Your task to perform on an android device: Often, I am late for work. Set an alarm with title "Go to work" at 8 am for weekdays in the clock app.
Image 0: 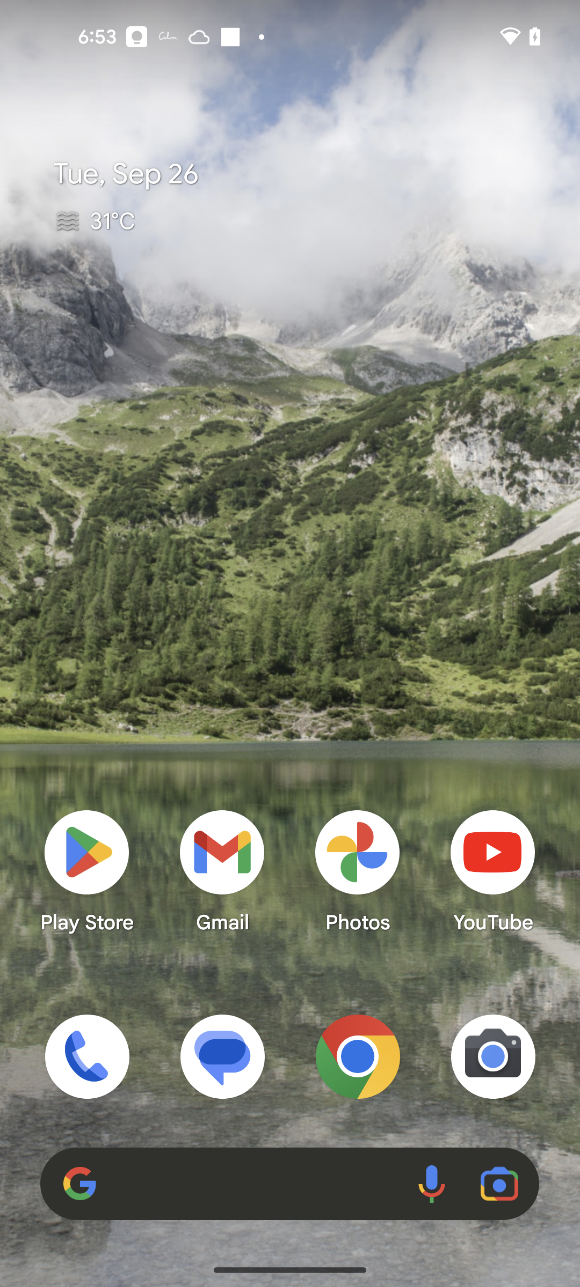
Open the Clock app
Step 0: open app "Clock"
Image 1: 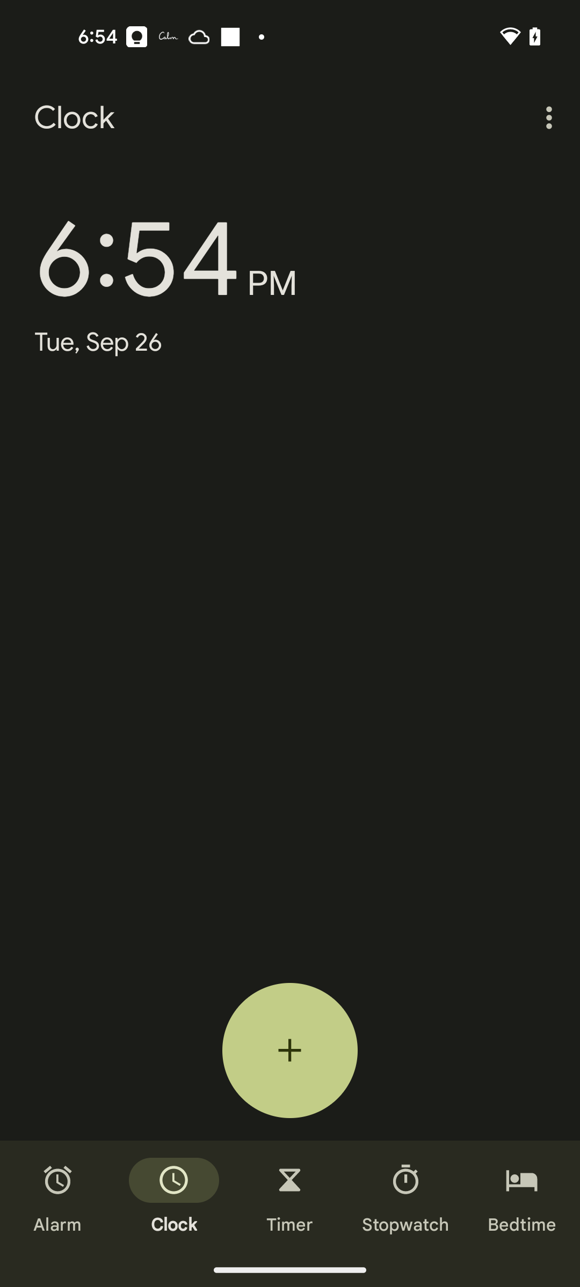
Click on the Alarm at the bottom left of the screen
Step 1: click (57, 1225)
Image 2: 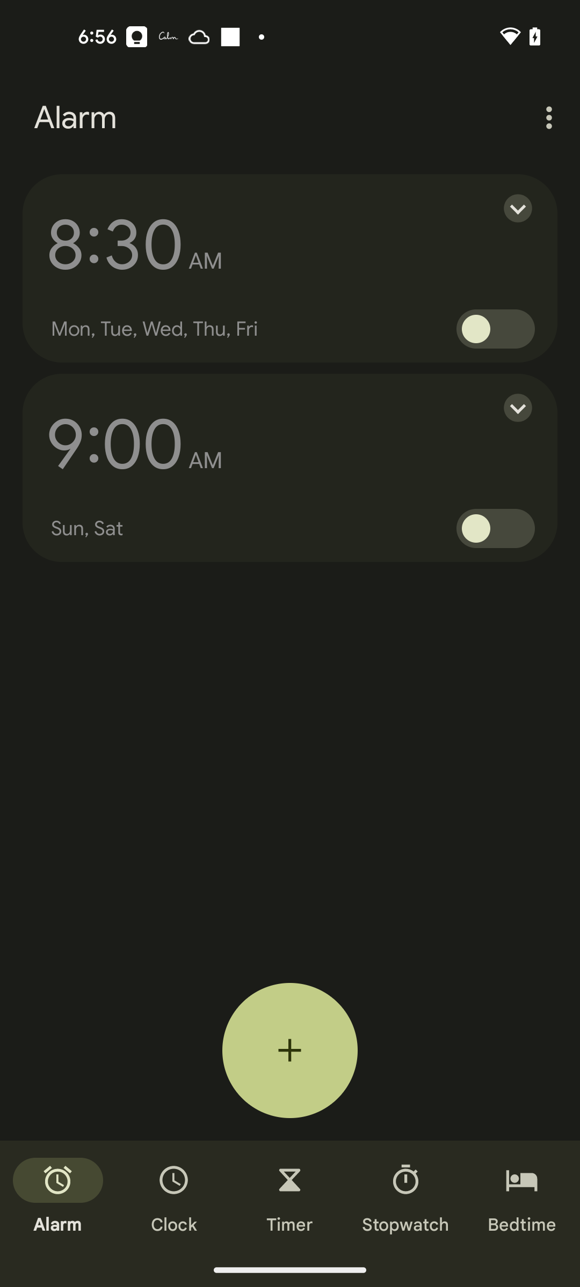
Click on the plus icon
Step 2: click (290, 1050)
Image 3: 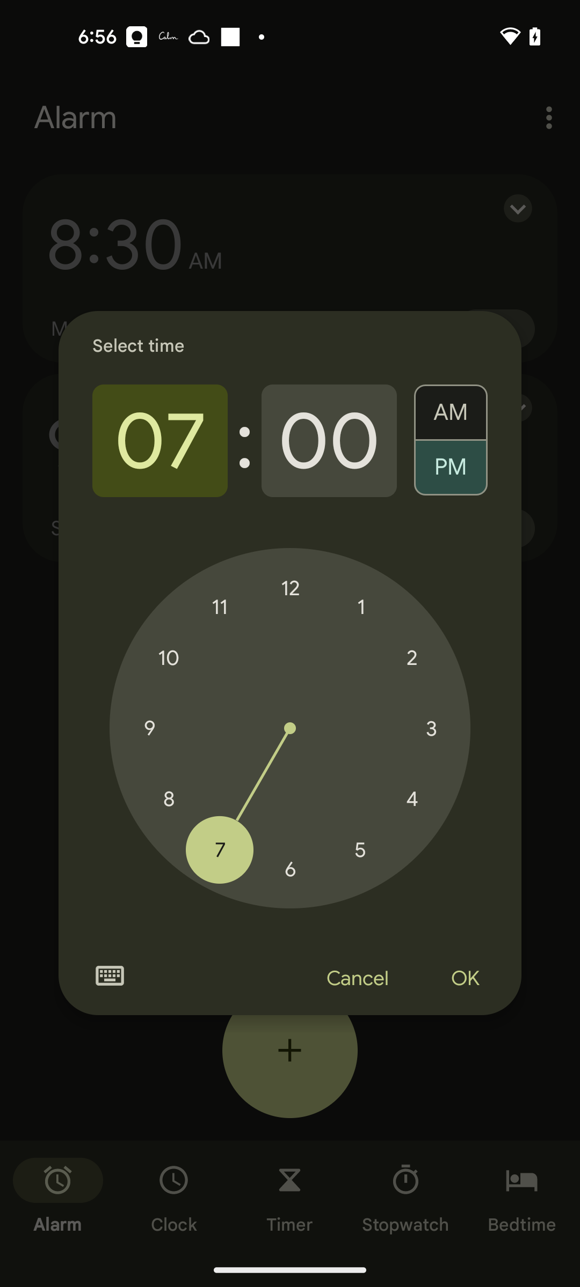
Set the hours to eight
Step 3: click (168, 799)
Image 4: 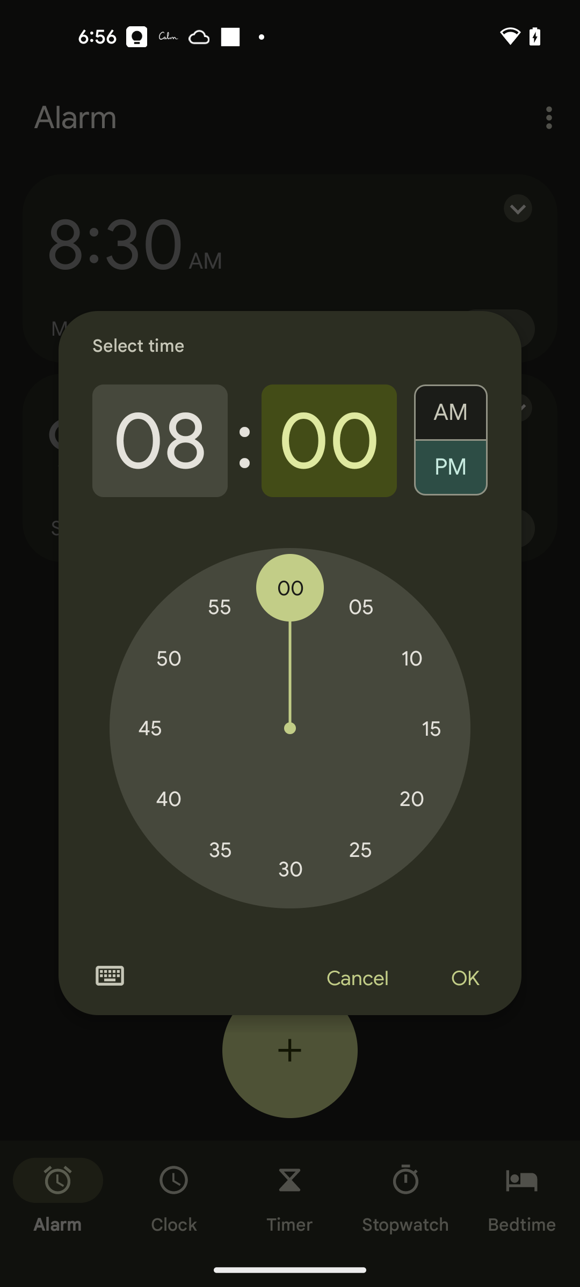
Click on the AM
Step 4: click (451, 406)
Image 5: 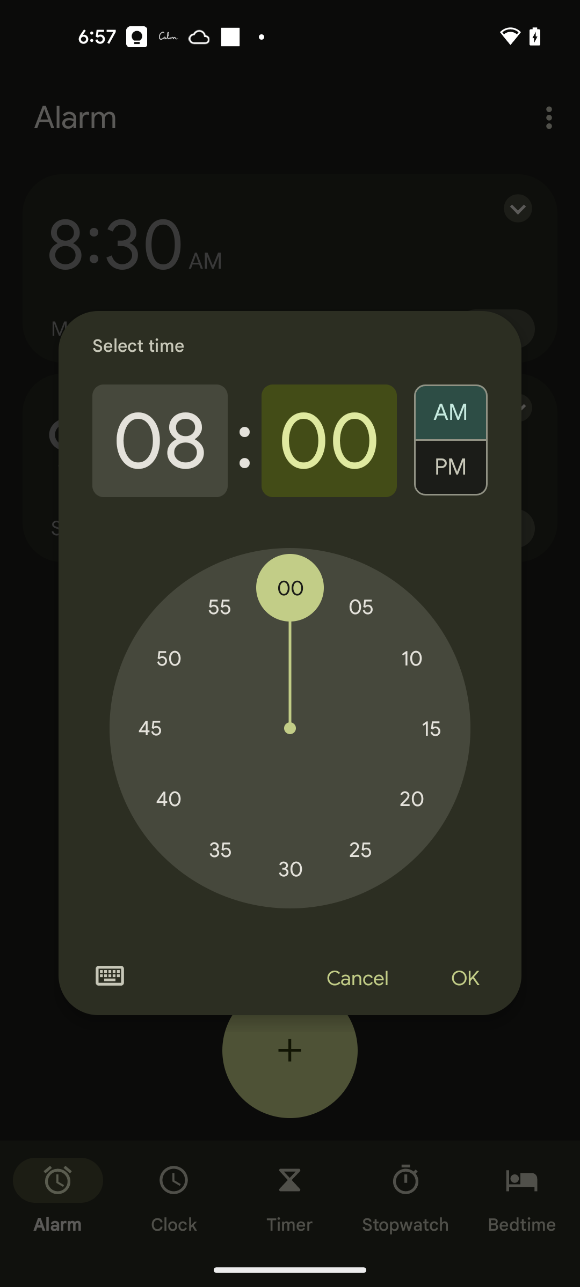
Click on the OK
Step 5: click (465, 979)
Image 6: 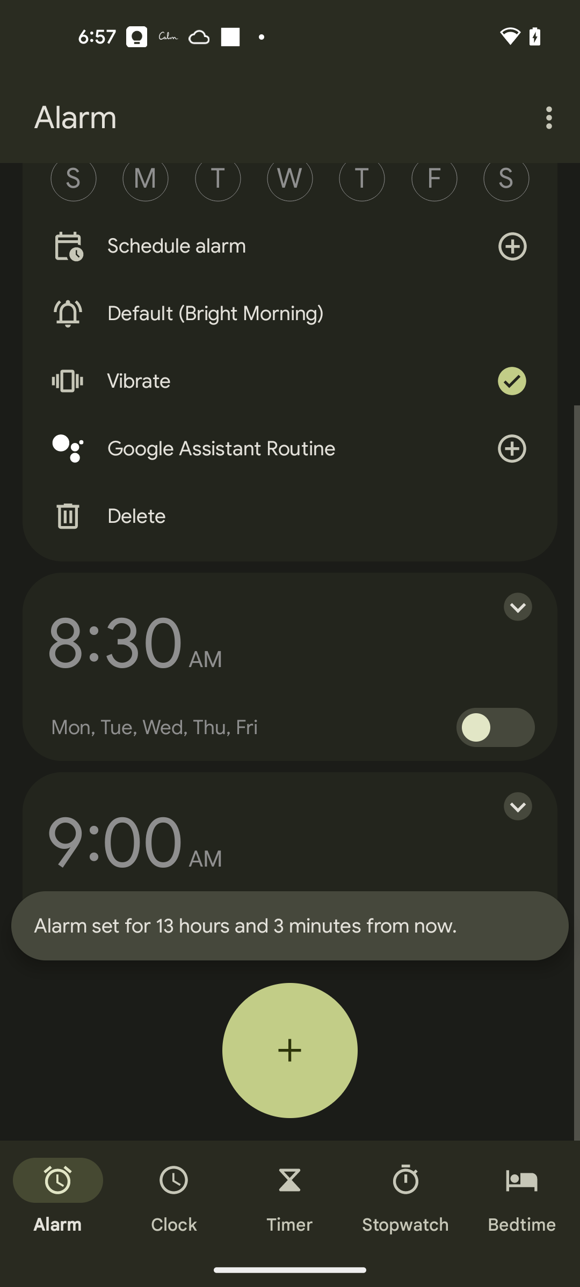
Scroll up to view more
Step 6: scroll up
Image 7: 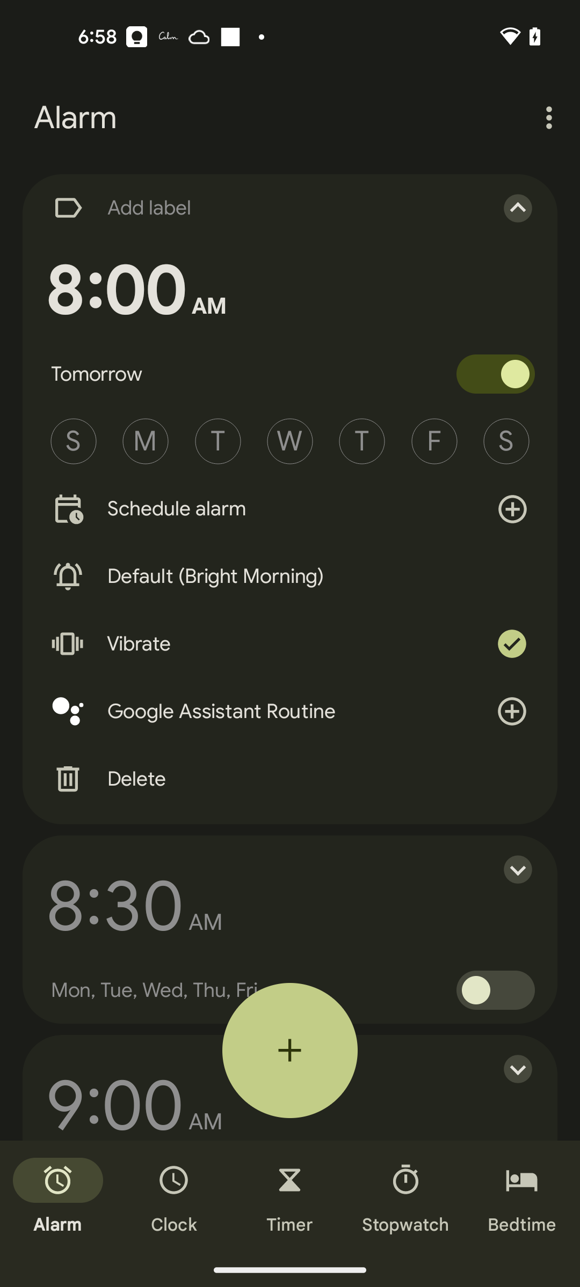
Select circled M for Monday
Step 7: click (146, 441)
Image 8: 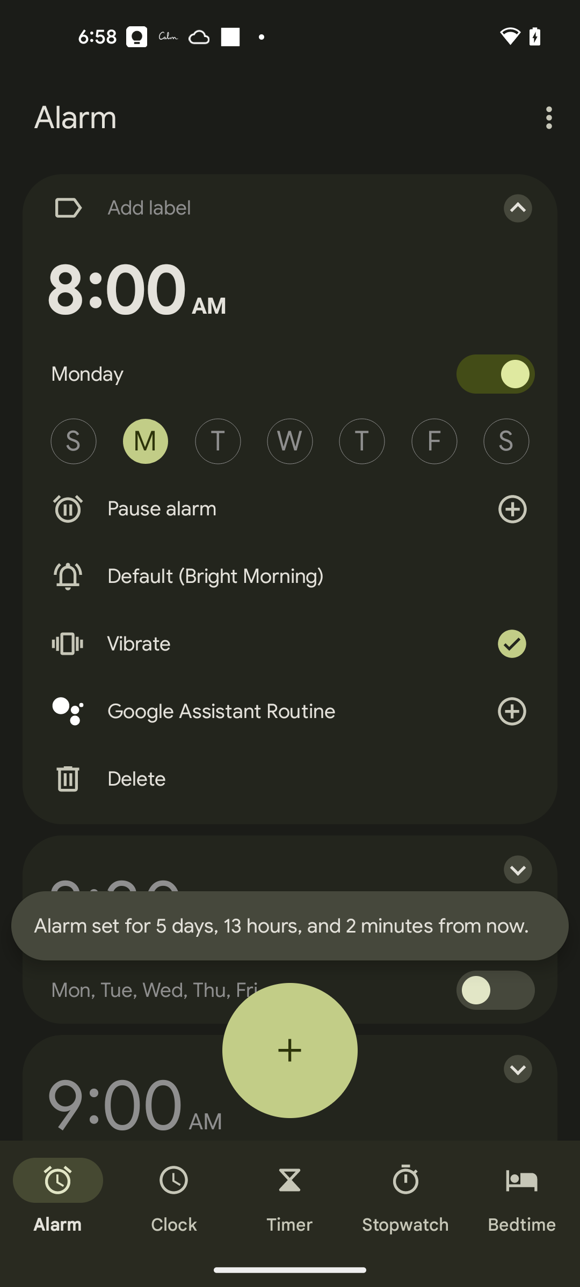
Select circled T next to M for tuesday
Step 8: click (218, 441)
Image 9: 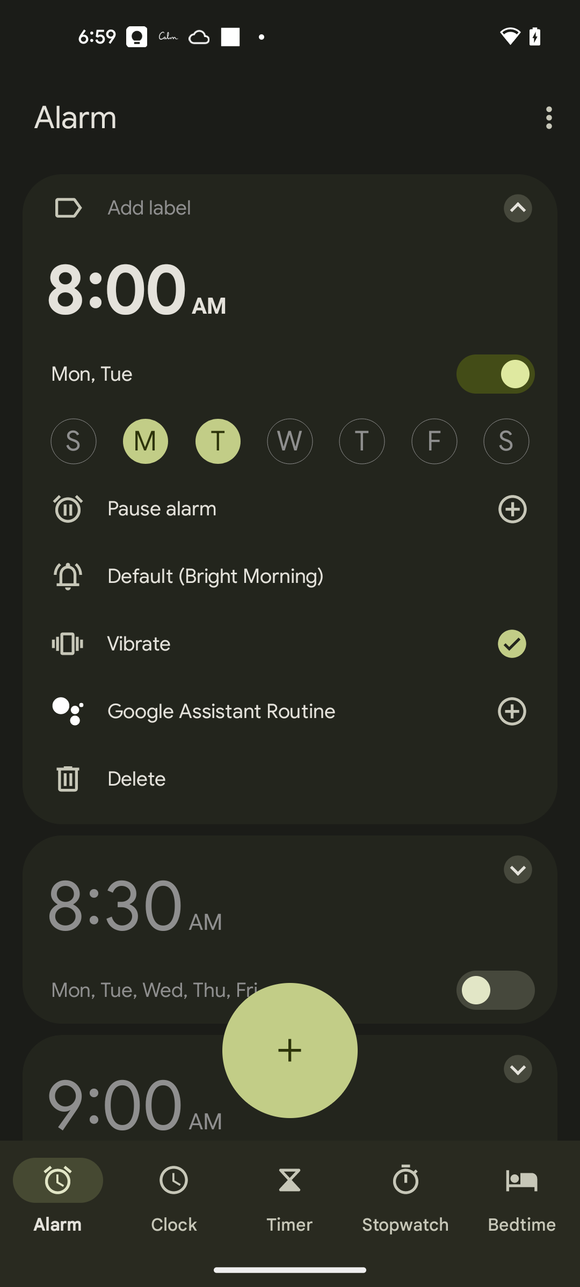
Select circled W for Wednesday
Step 9: click (290, 441)
Image 10: 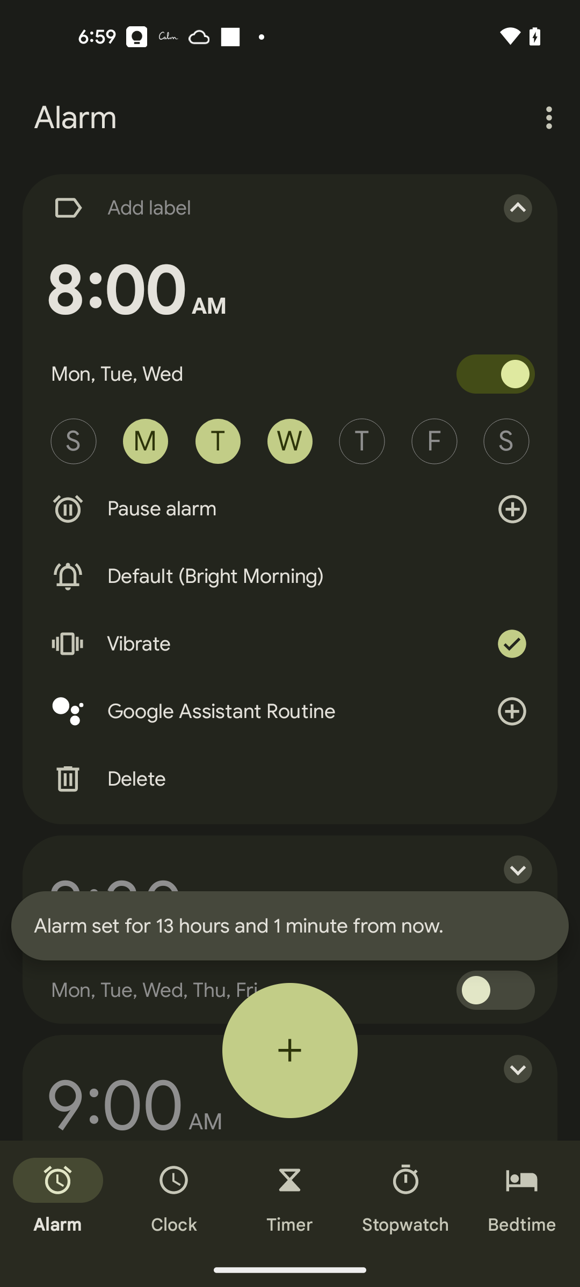
Click on circled T next to W for Thursday
Step 10: click (361, 441)
Image 11: 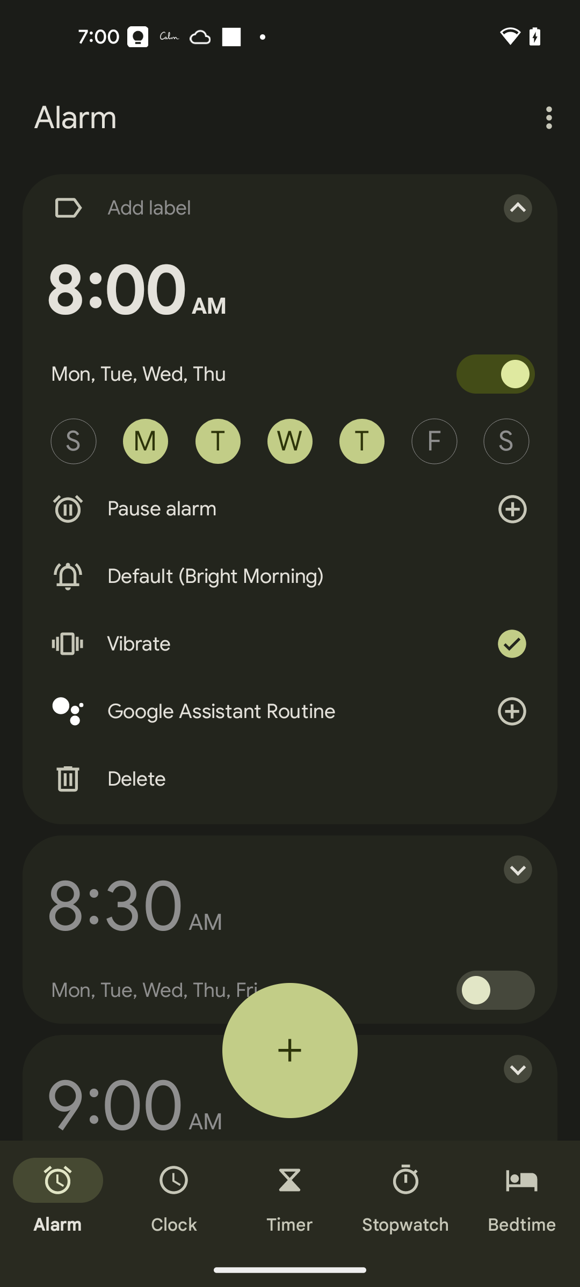
Click on circled F for Friday
Step 11: click (434, 441)
Image 12: 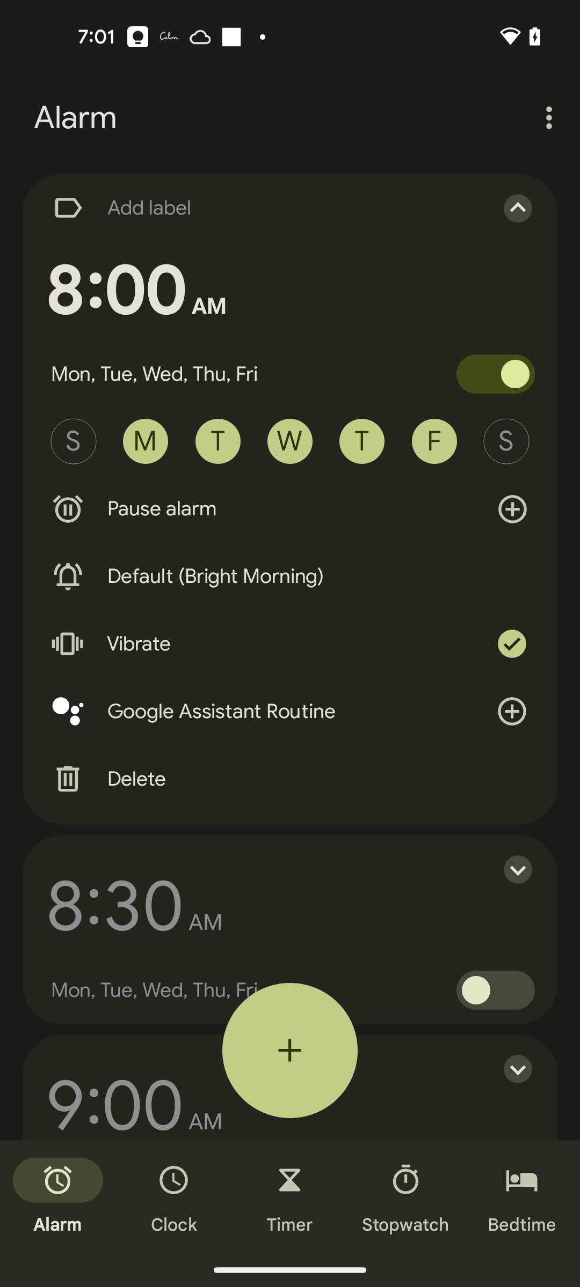
Click on the Add label
Step 12: click (262, 208)
Image 13: 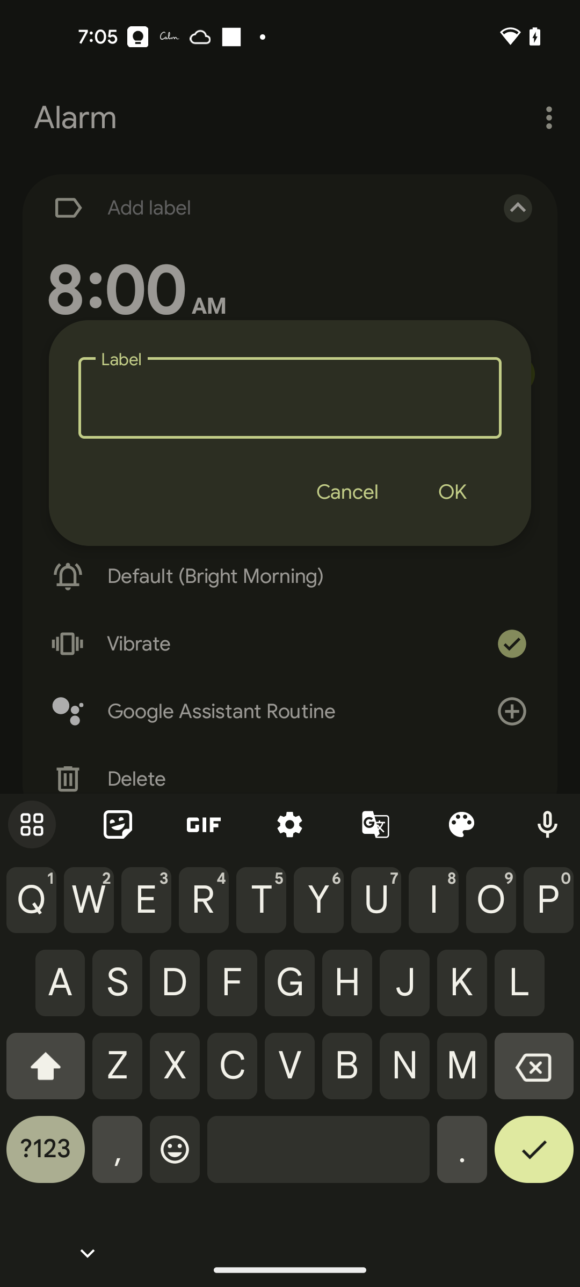
Type Go to work
Step 13: type "Go to work"
Image 14: 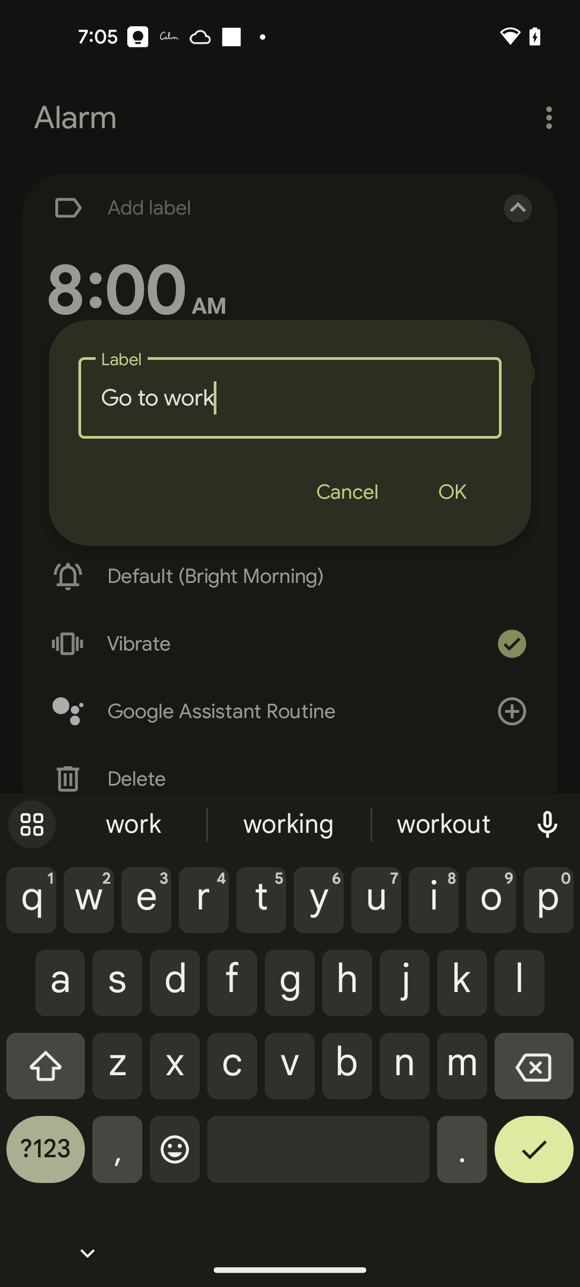
Click on the OK
Step 14: click (452, 492)